Your task to perform on an android device: I am finding the third result to be perfect for my room , Read  the reviews of the third result in the Houzz app
Image 0: 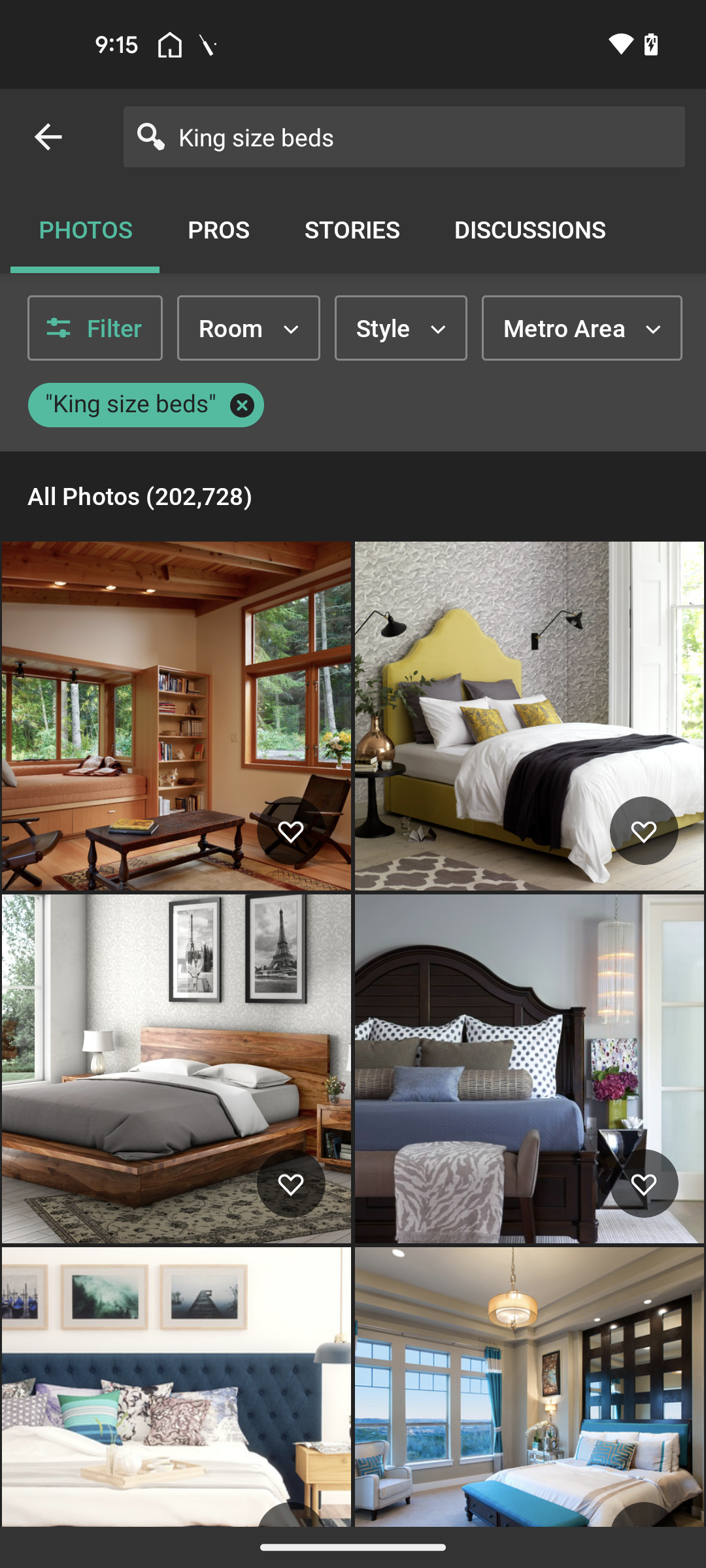
Click on the third searched result 
Step 0: click (176, 1069)
Image 1: 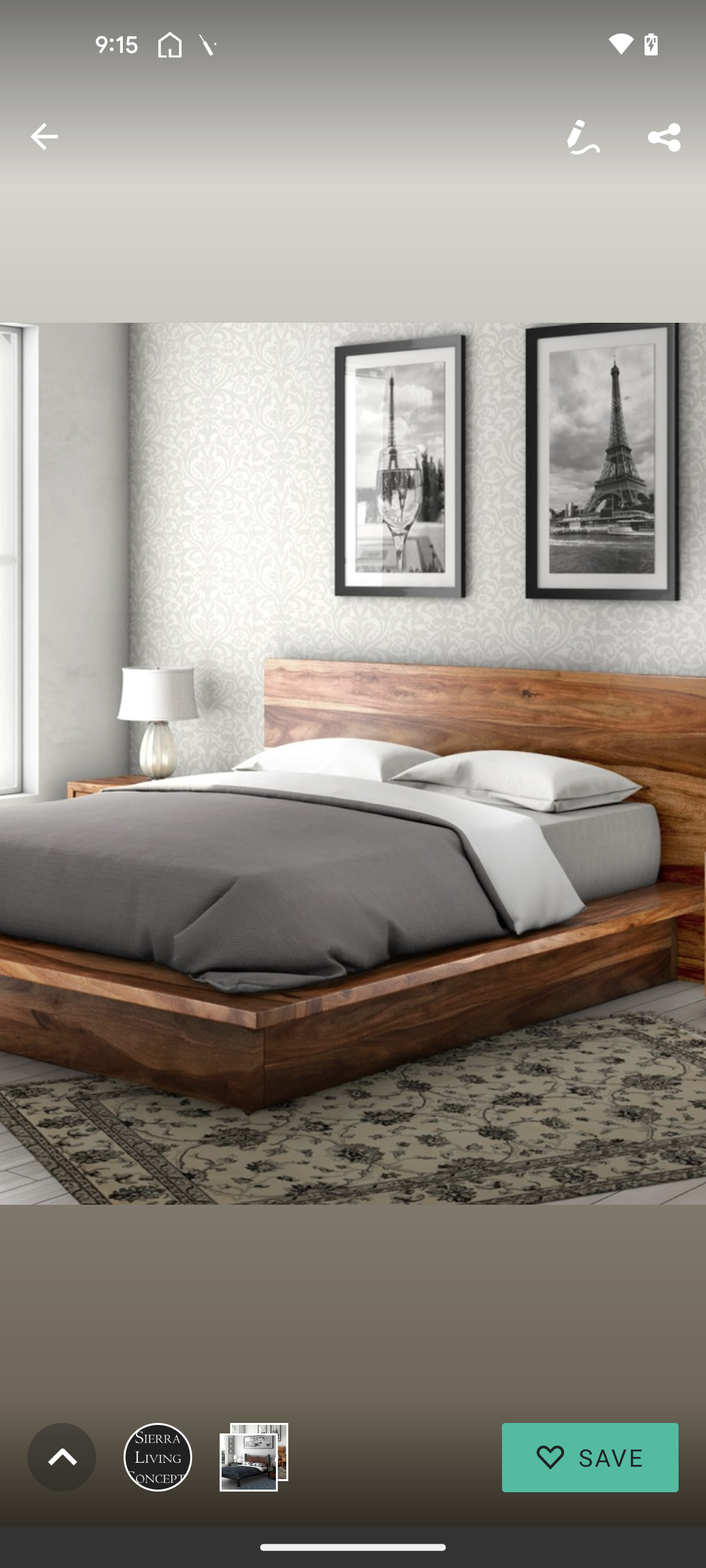
Click on the profile image of the seller at the bottom of the screen
Step 1: click (353, 763)
Image 2: 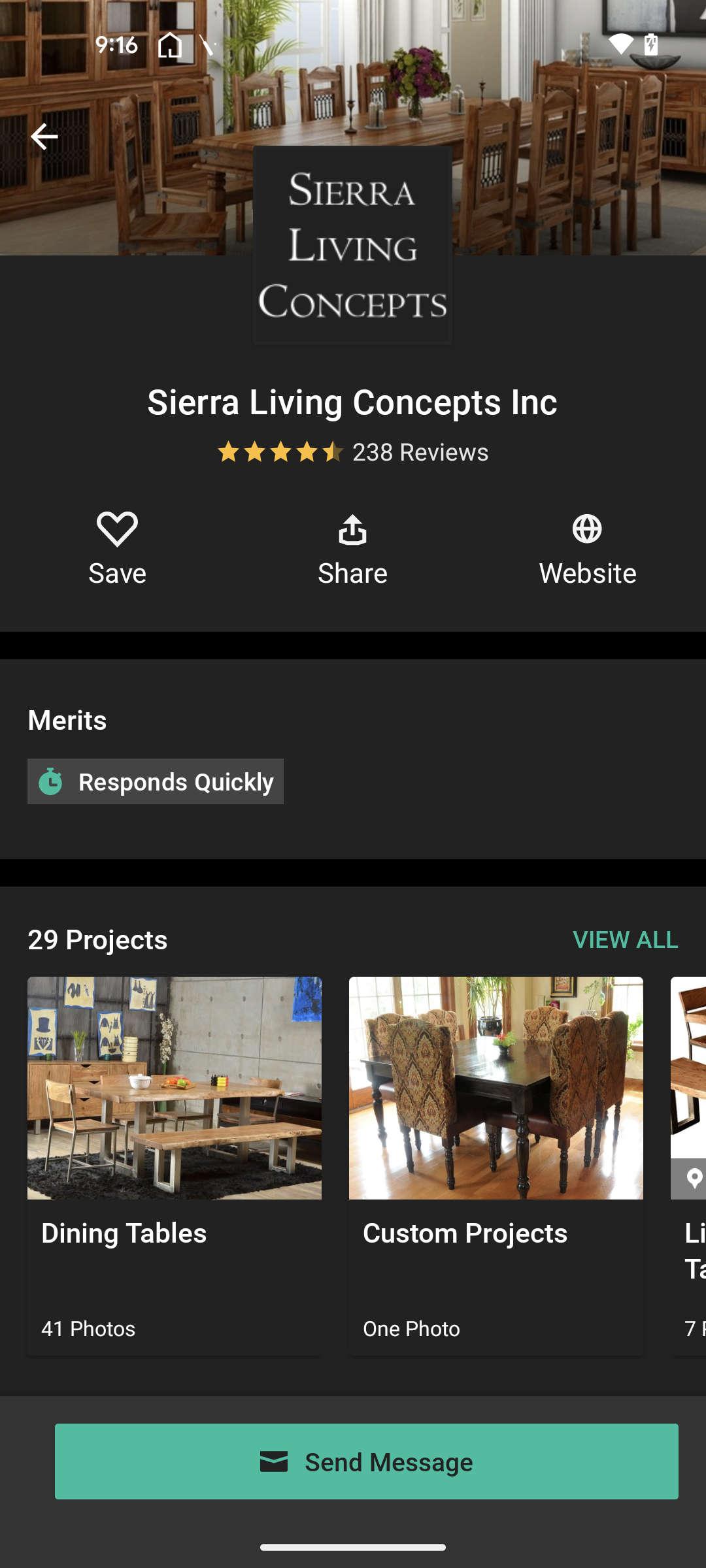
Swipe up for the reviews
Step 2: scroll down
Image 3: 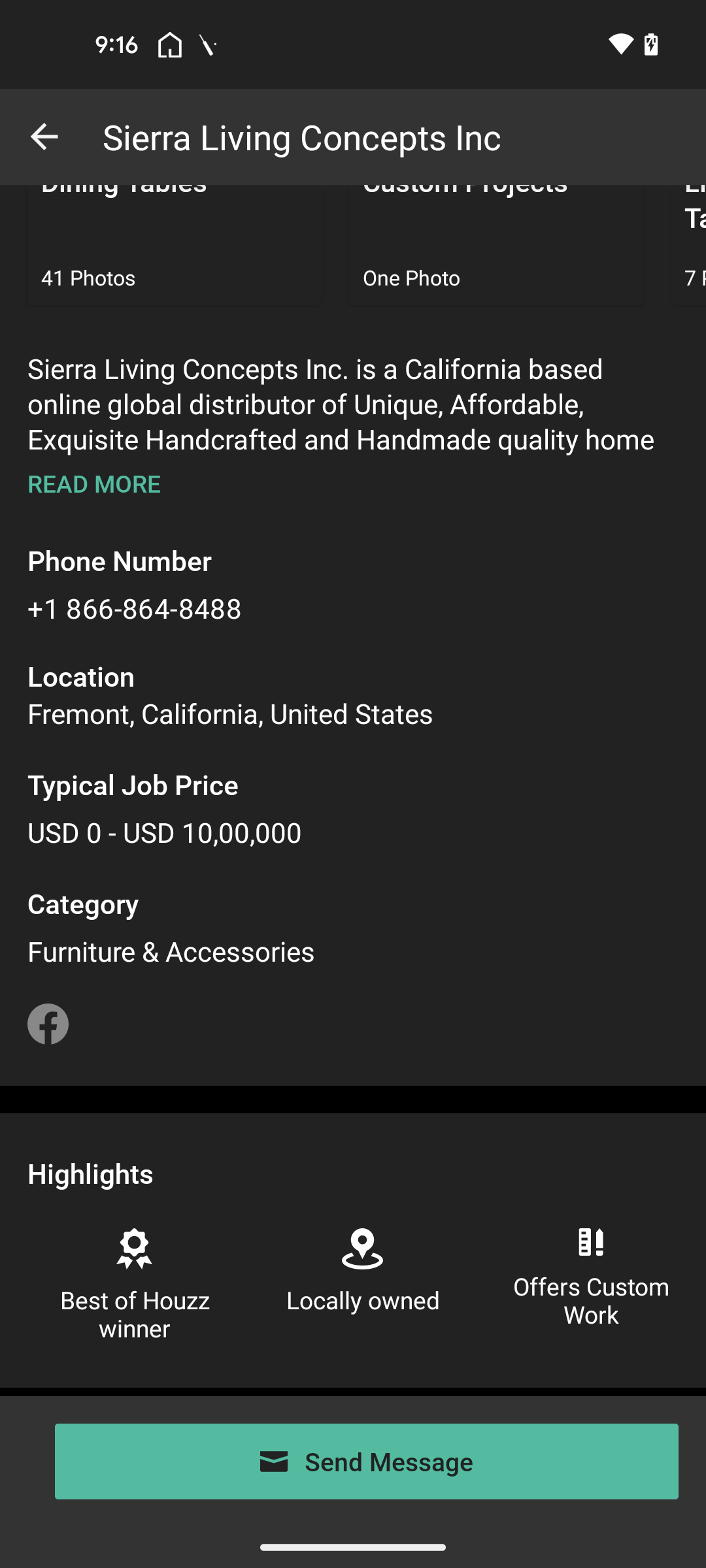
Swipe up for the reviews
Step 3: scroll down
Image 4: 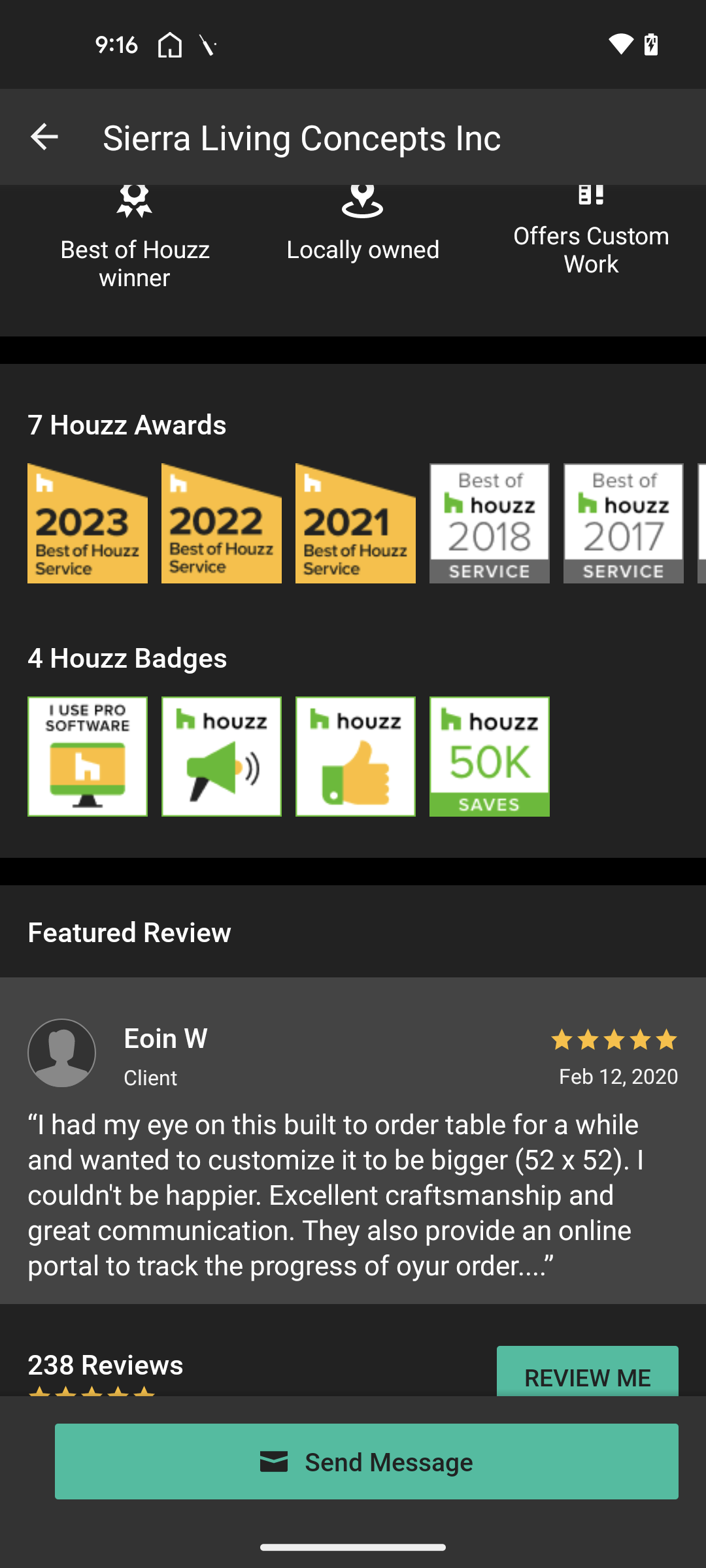
Swipe up for the reviews
Step 4: scroll down
Image 6: 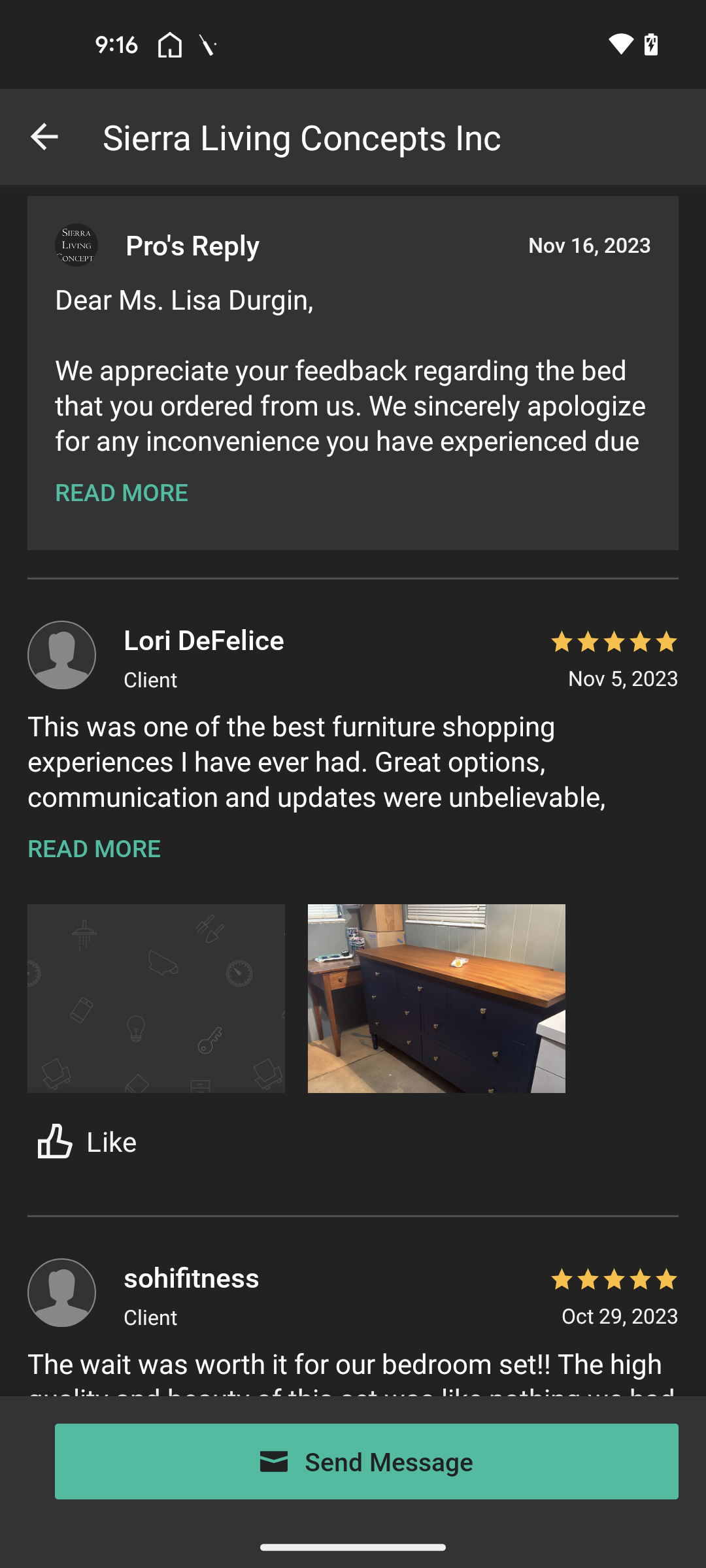
Swipe up for the reviews
Step 6: scroll down
Image 7: 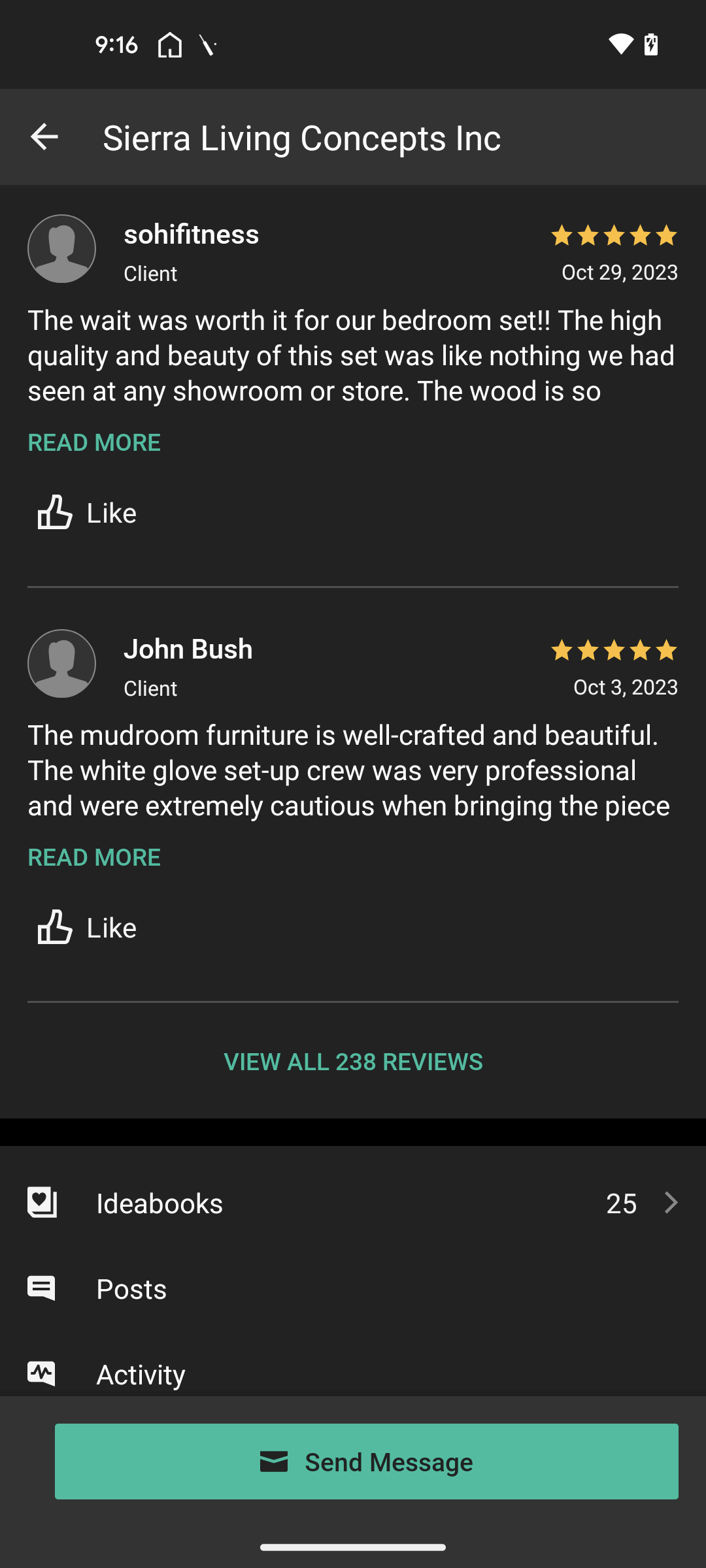
Click on the View All 238 Reviews button
Step 7: click (353, 1060)
Image 8: 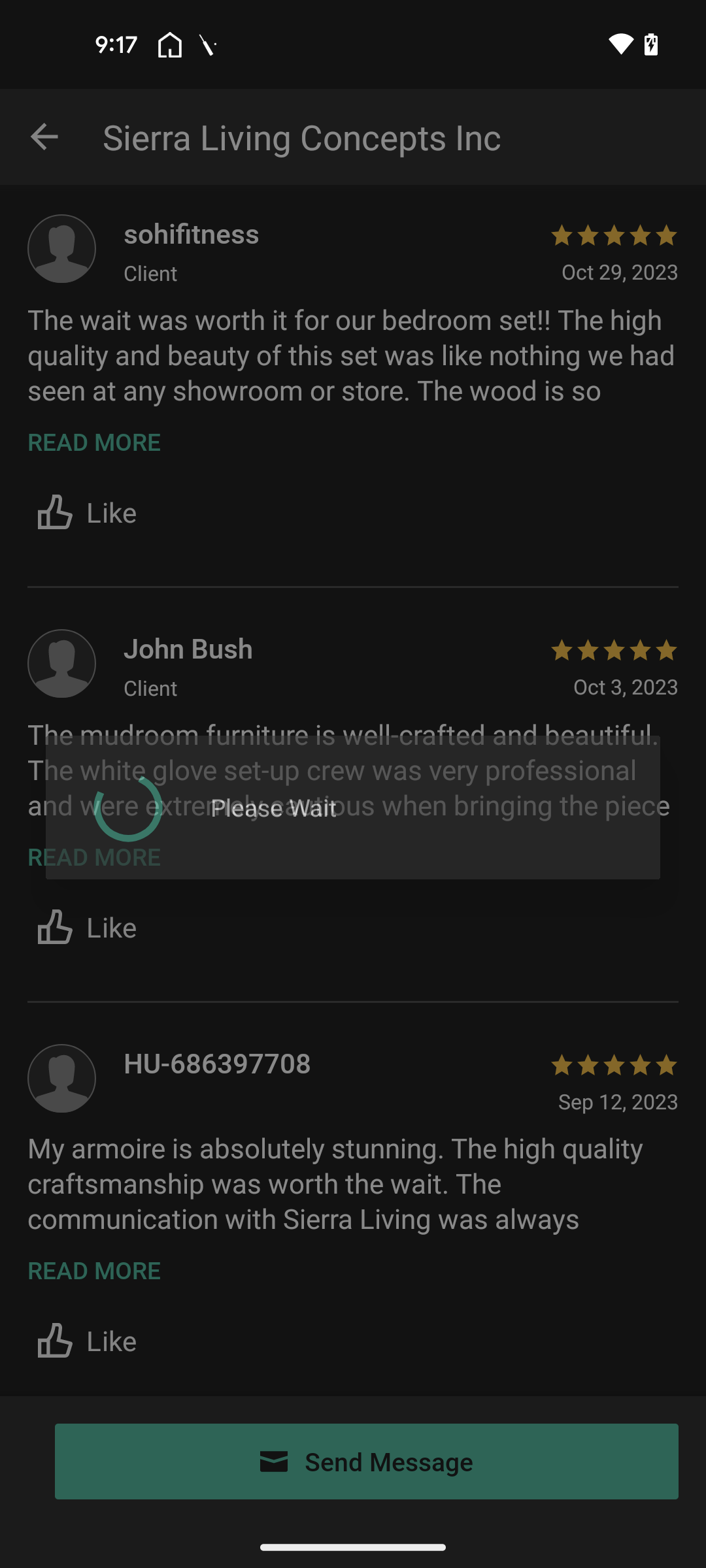
Click on the View All 238 Reviews button
Step 8: wait